Your task to perform on an android device: I wish to change the time of the Aleksi Birthday event to 5 AM
Image 0: 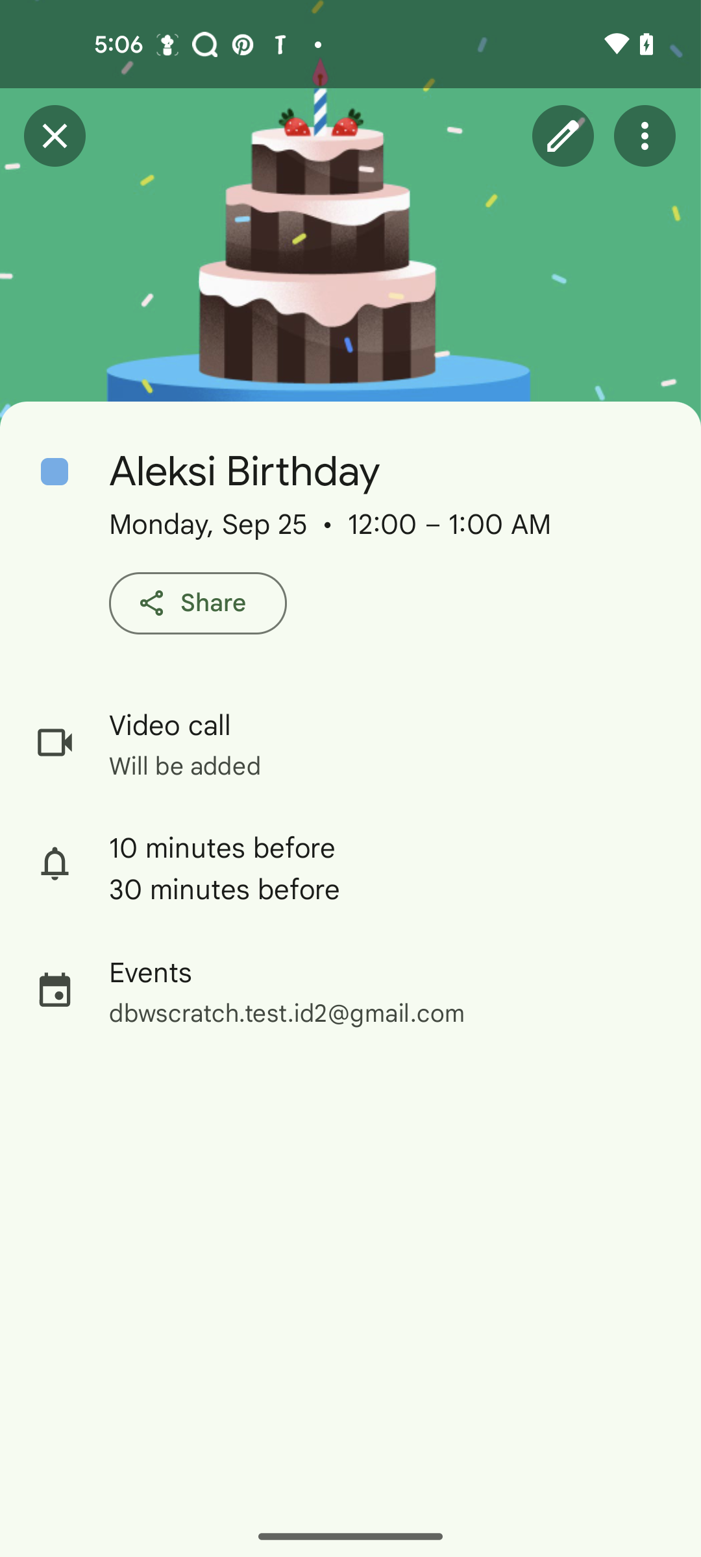
Click on the edit icon
Step 0: click (563, 136)
Image 1: 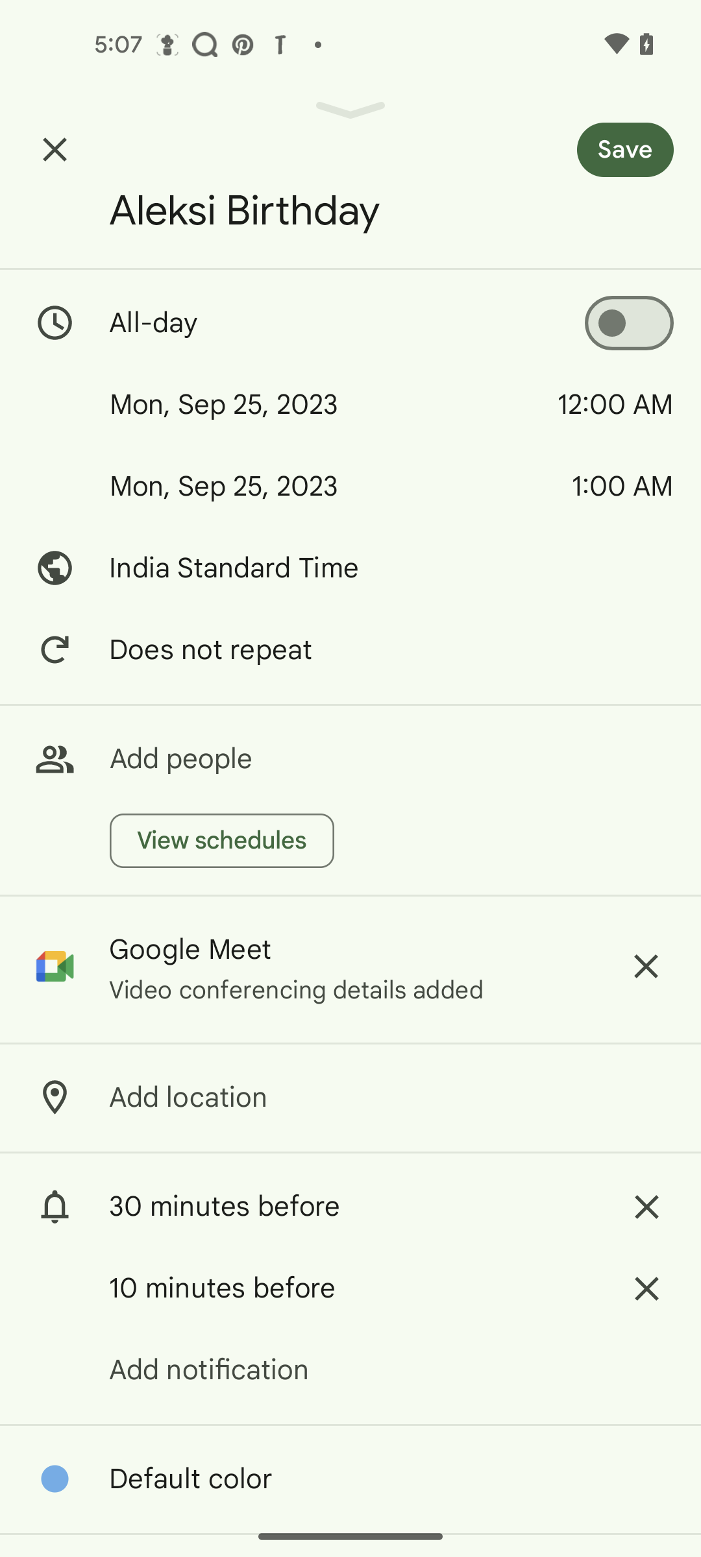
click on the time
Step 1: click (615, 404)
Image 2: 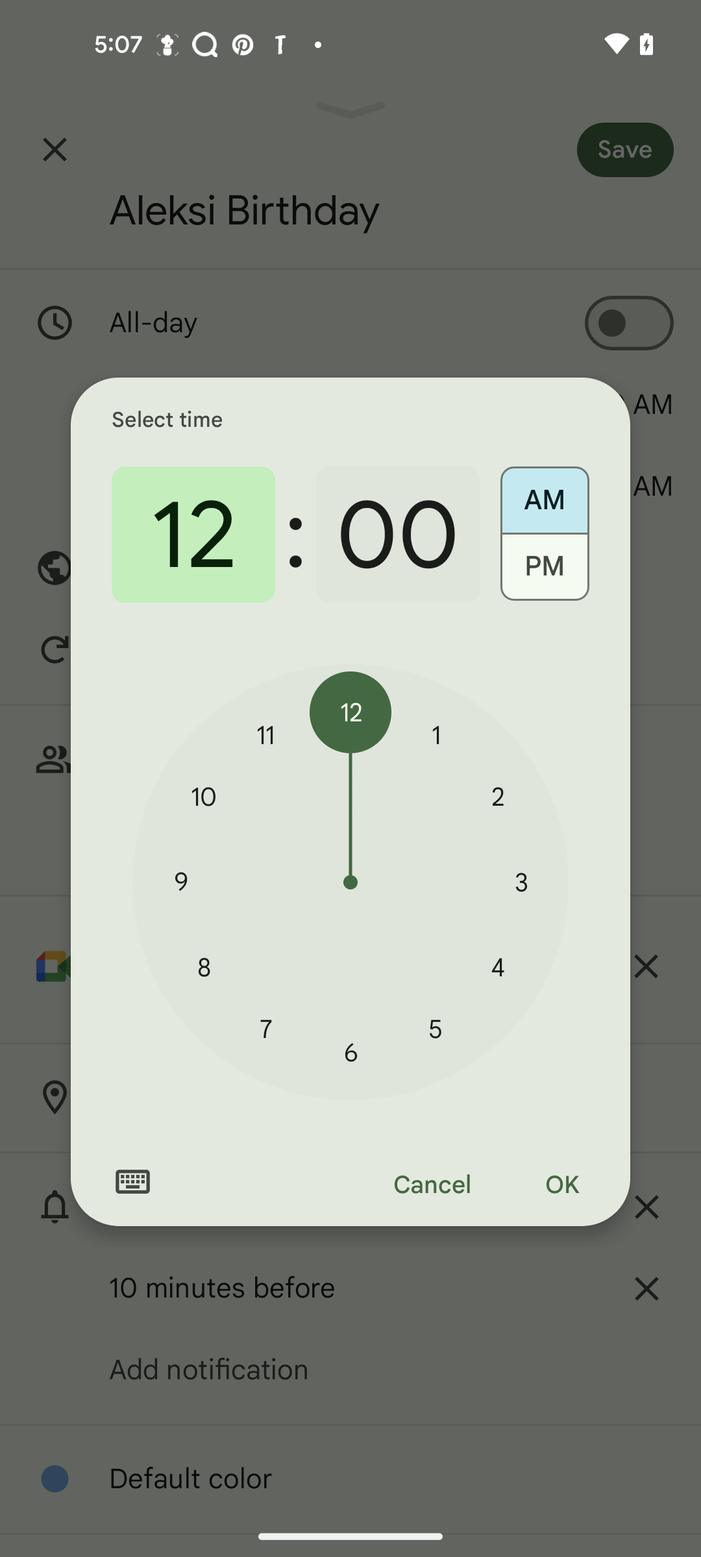
select 5
Step 2: click (436, 1029)
Image 3: 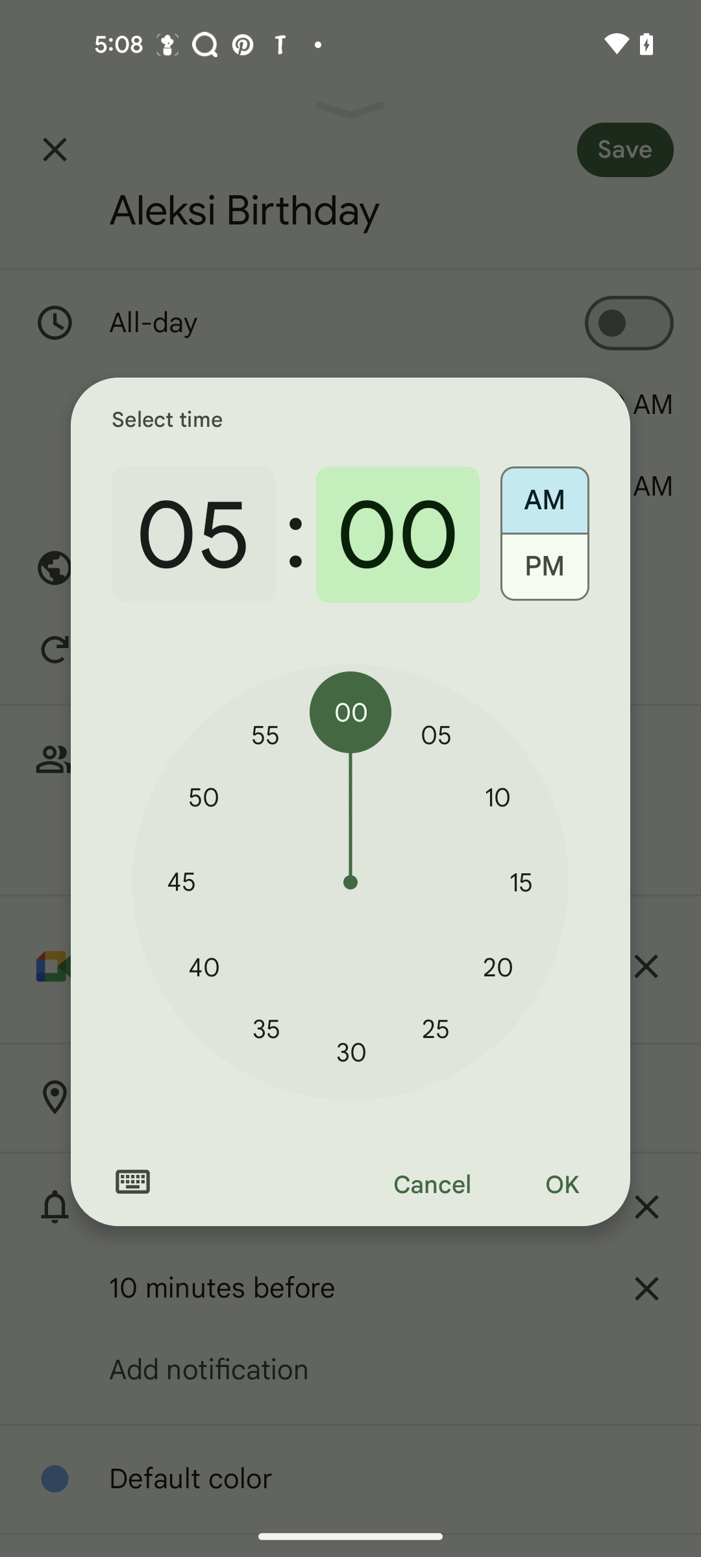
Click on the OK Button
Step 3: click (561, 1185)
Image 4: 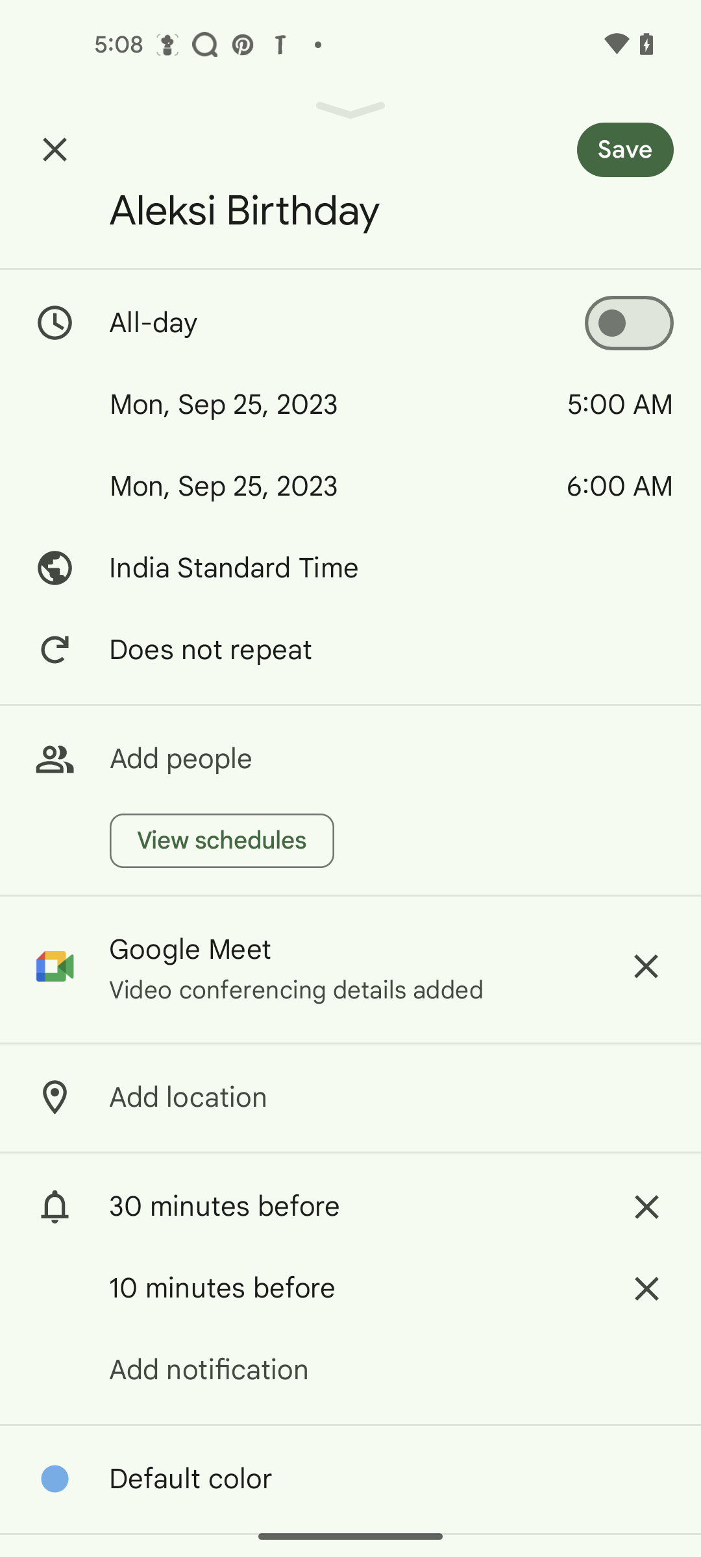
click on the save button
Step 4: click (653, 141)